Your task to perform on an android device: Me and my wife decided to surprise my son Andreas Wagner by meeting with him, who is living in Berlin, Germany. I want to search for flights from Stuttgart to Berlin on October 23rd to October 28th , so search for the flight from Stuttgart to Berlin, Germany on October 23rd to October 28th in the Expedia app.
Image 0: 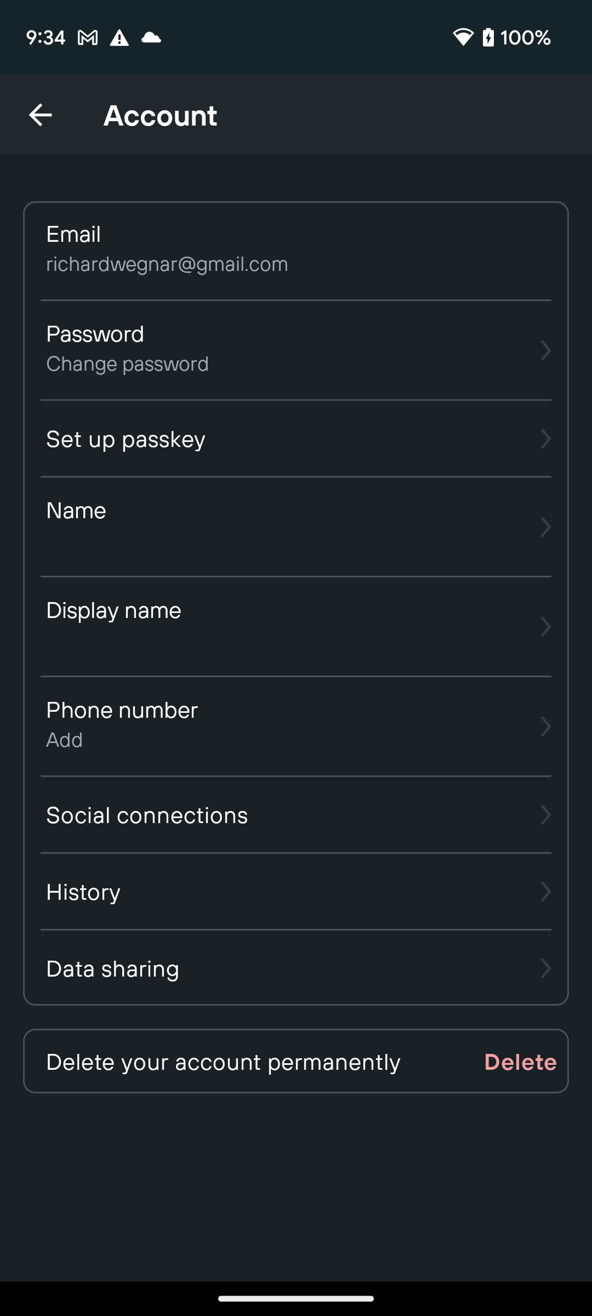
Open the Expedia app
Step 0: open app "Expedia"
Image 1: 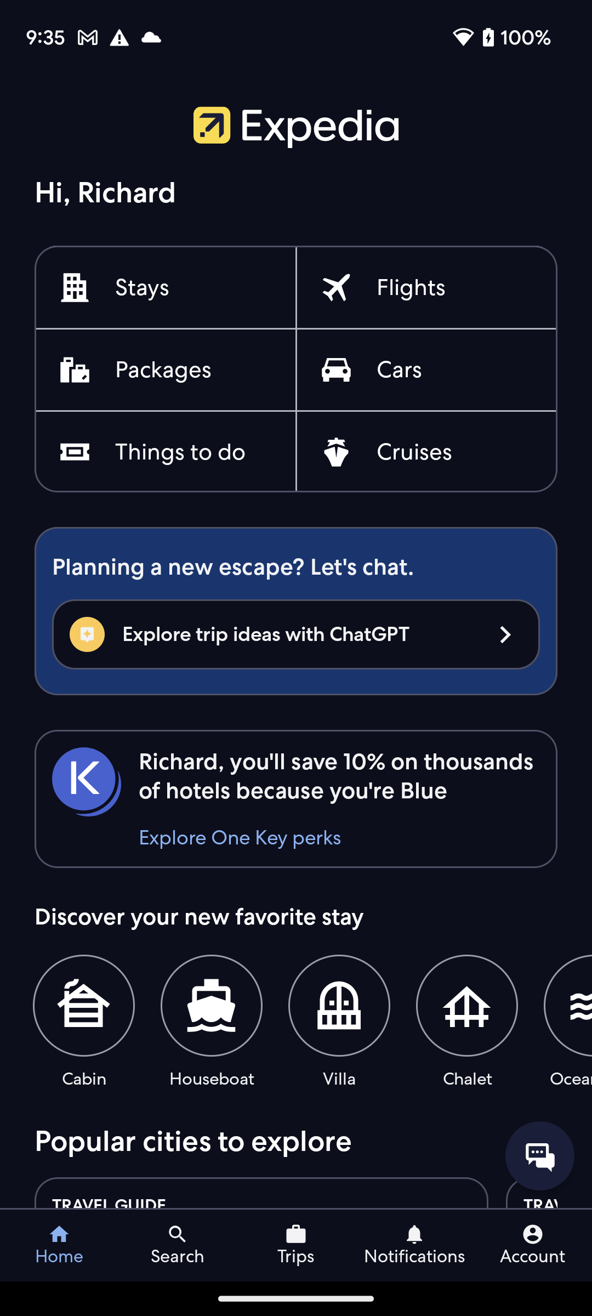
Click on the Flights option to search for the flights
Step 1: click (411, 288)
Image 2: 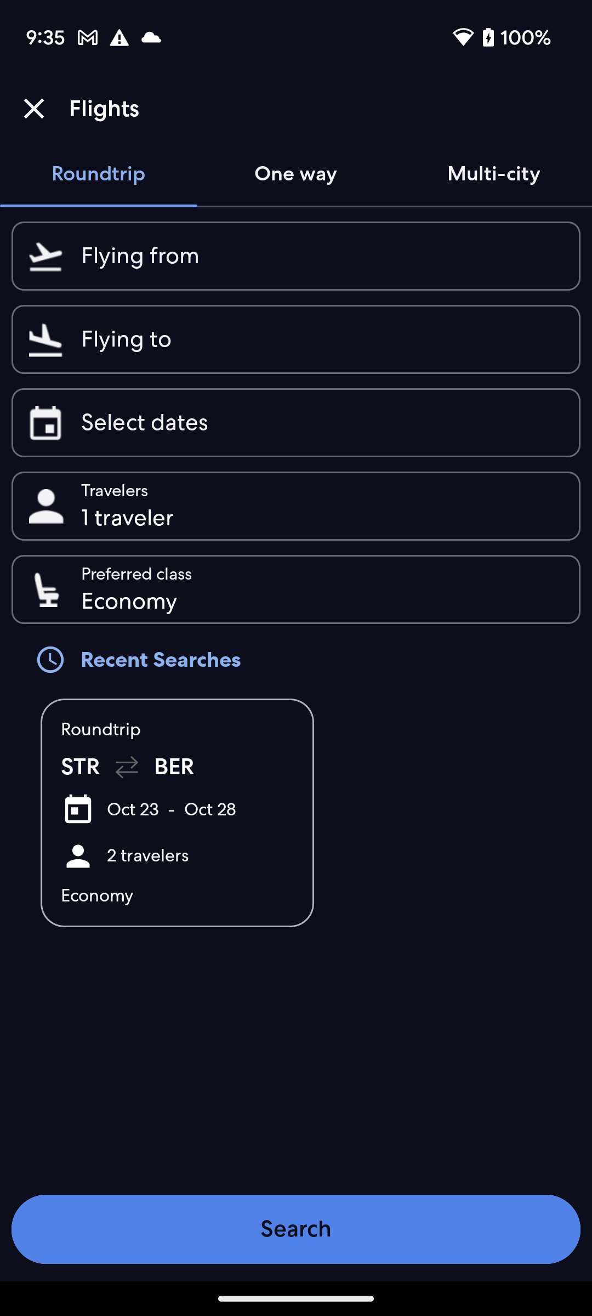
Click on the Flying from option to enter the flying from place
Step 2: click (322, 256)
Image 3: 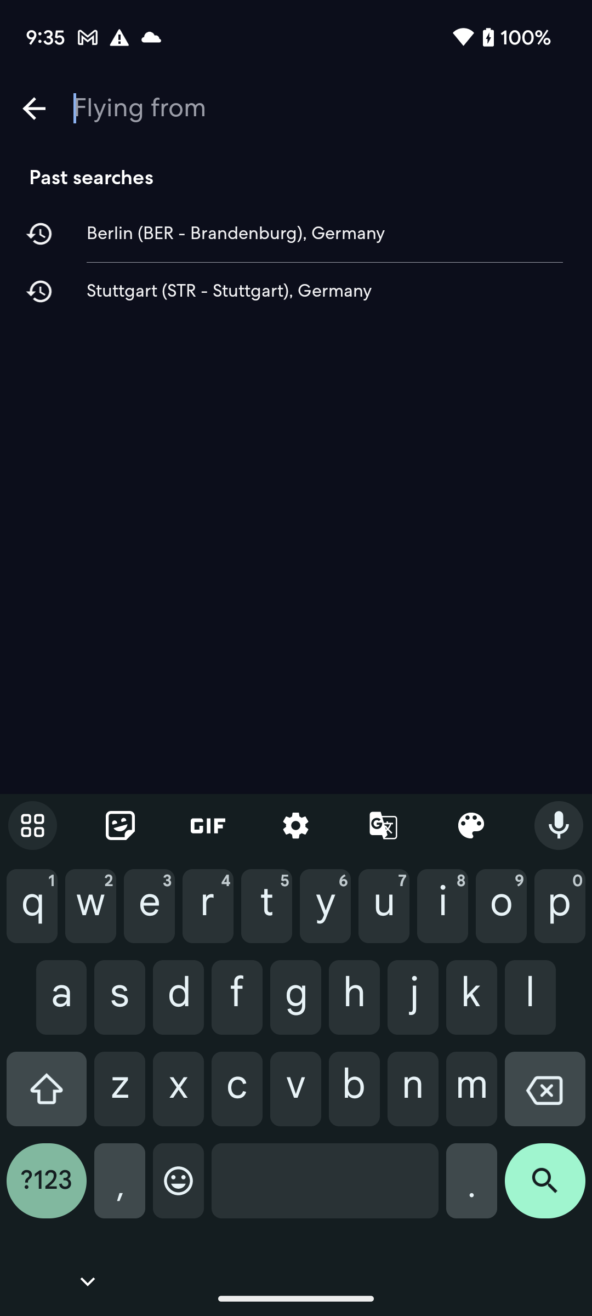
Type Stuttgart in the flying from section
Step 3: type "Stuttgart"
Image 4: 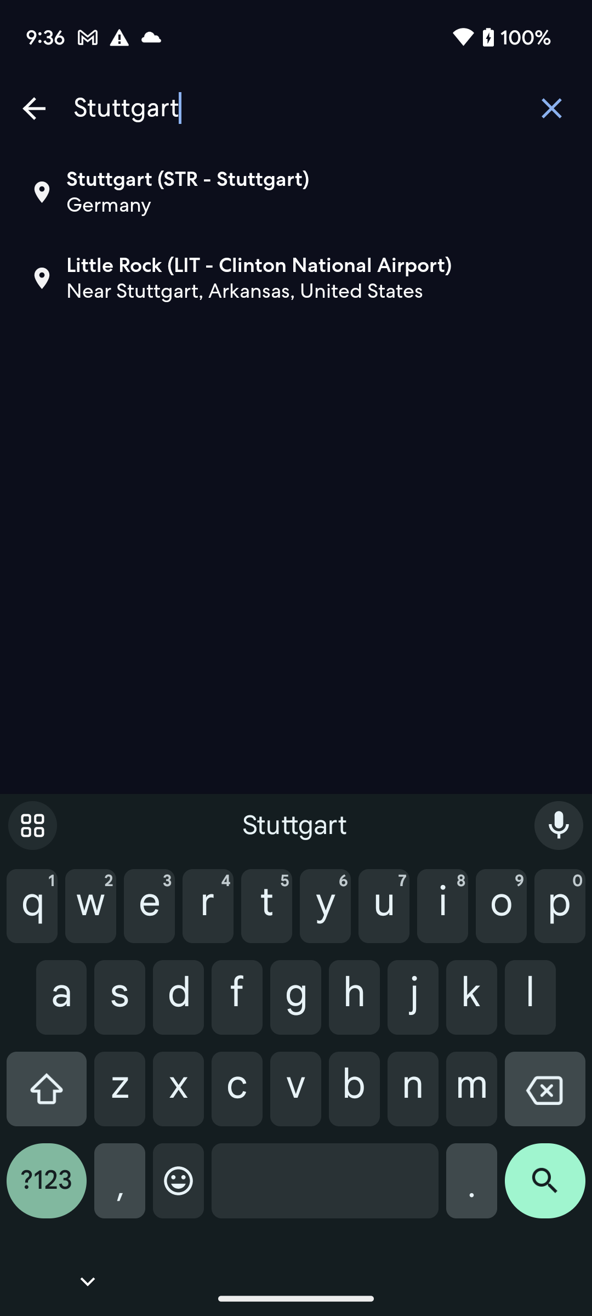
Click on the first suggested location
Step 4: click (296, 175)
Image 5: 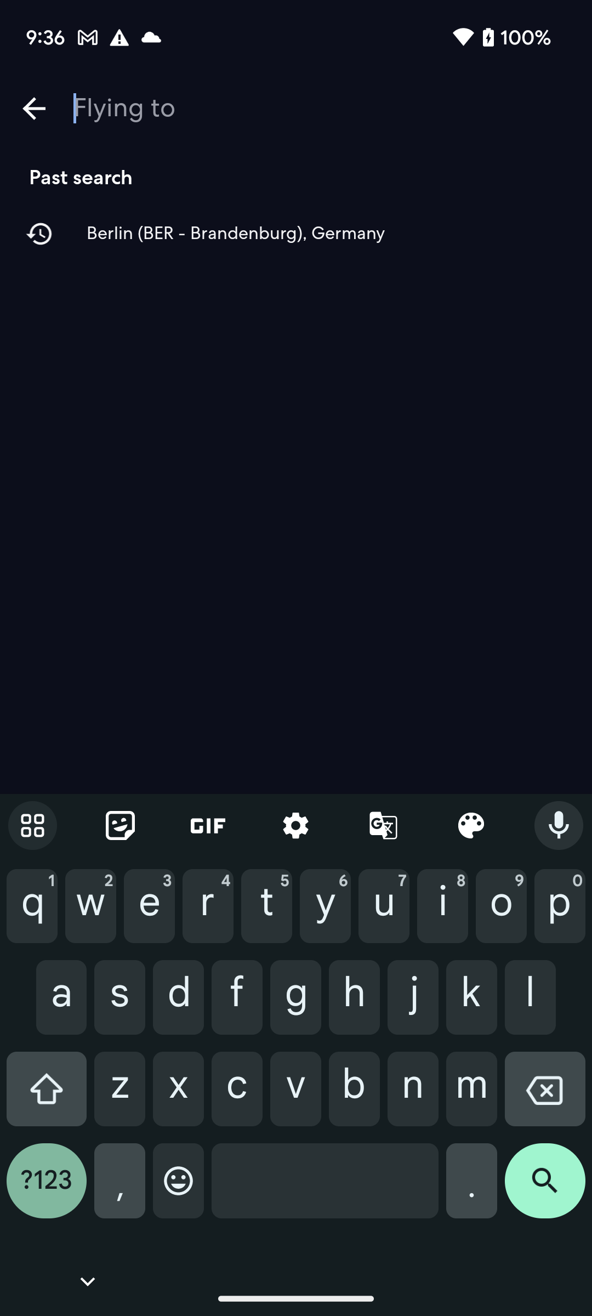
Type Berlin in the flying to section
Step 5: type "Berlin"
Image 6: 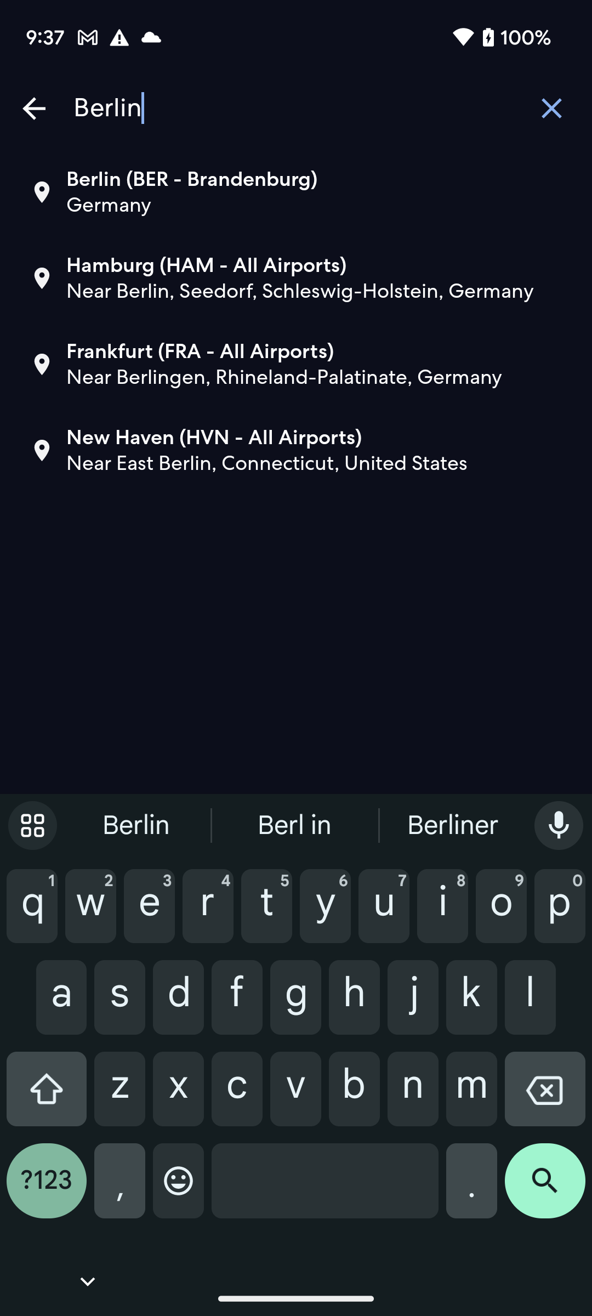
Click on the first suggested location to select the destination city
Step 6: click (296, 175)
Image 7: 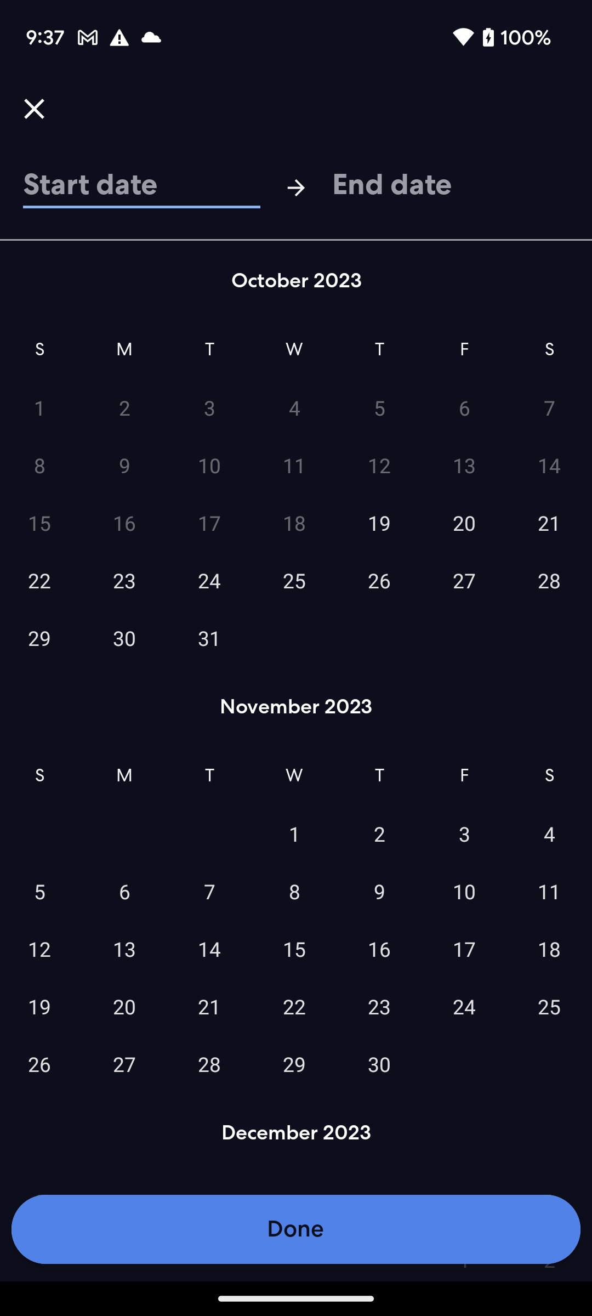
Click on the 23 to select the departure date
Step 7: click (124, 580)
Image 8: 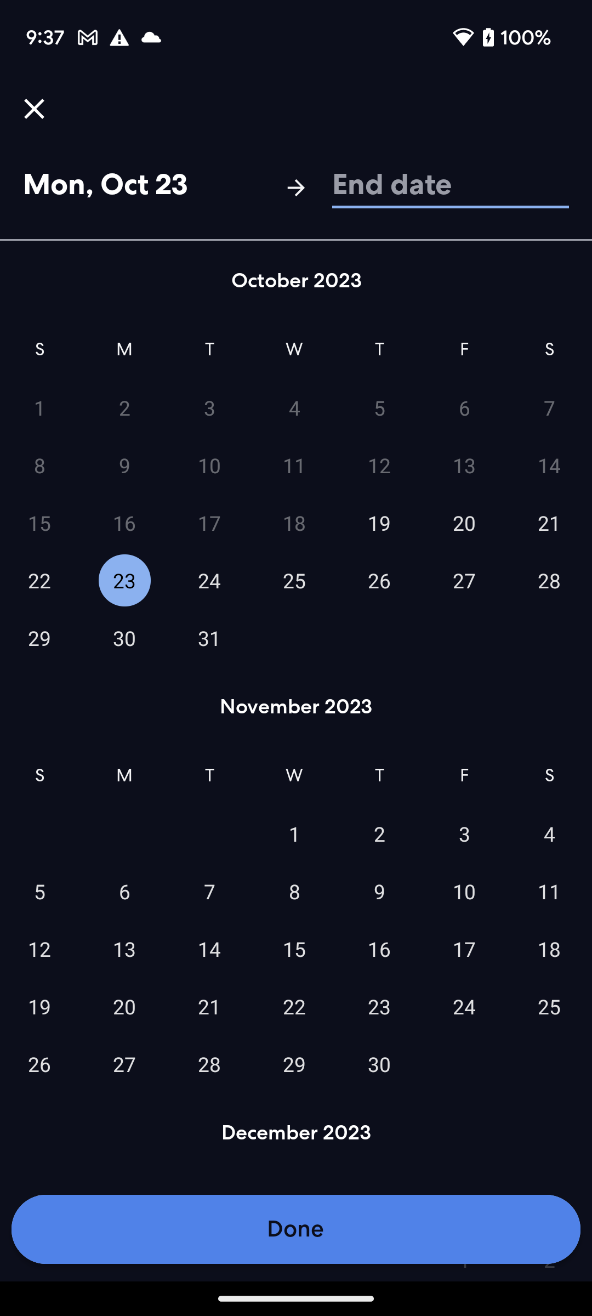
Click on the 28 to select the arrival date
Step 8: click (549, 580)
Image 9: 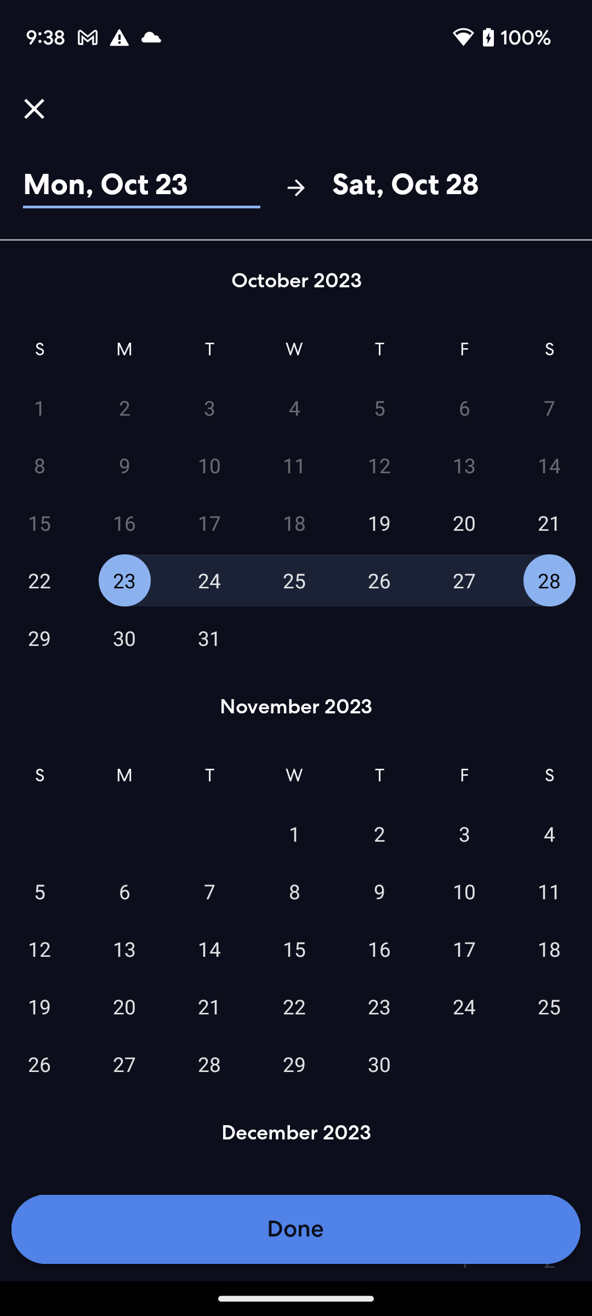
Click on the Done button at the bottom of the screen to search for the flights
Step 9: click (294, 1202)
Image 10: 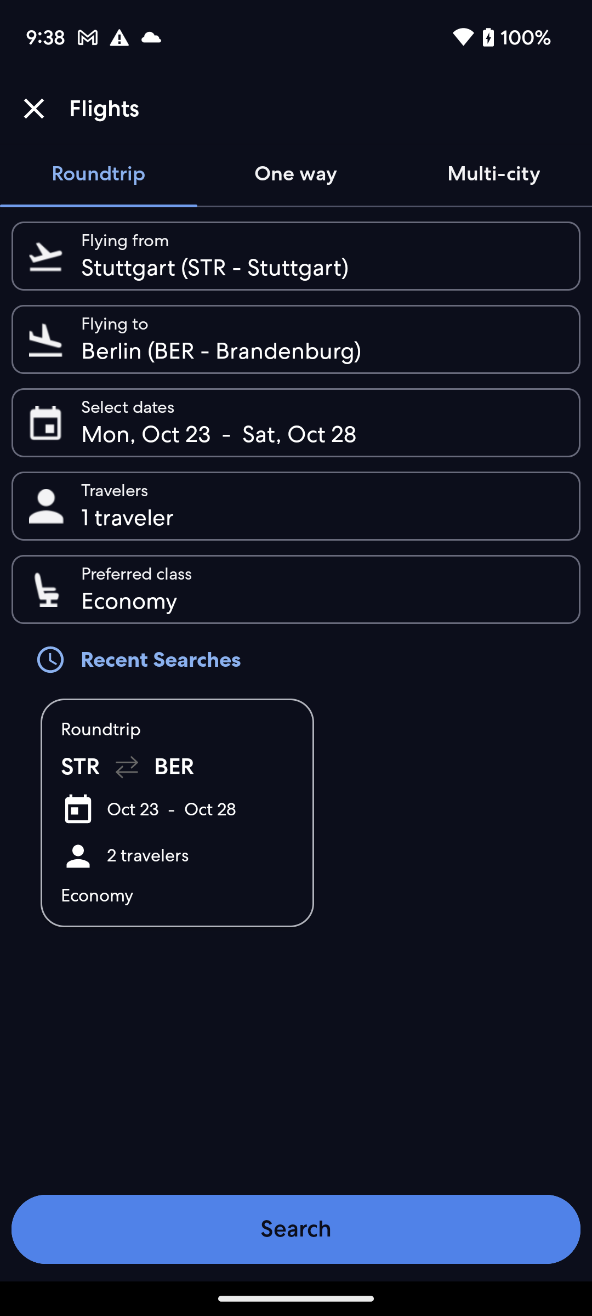
Click on the travelers option to select the travelrs
Step 10: click (322, 506)
Image 11: 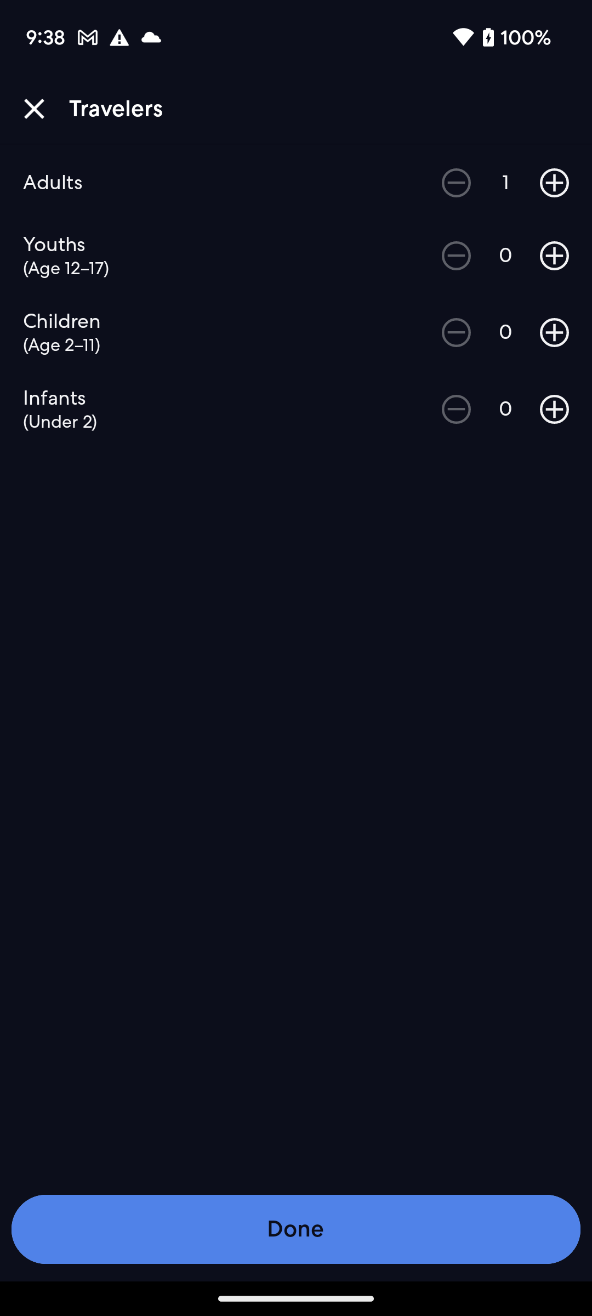
Click on the plus icon of the Adults to view the seats for two adults.
Step 11: click (554, 183)
Image 12: 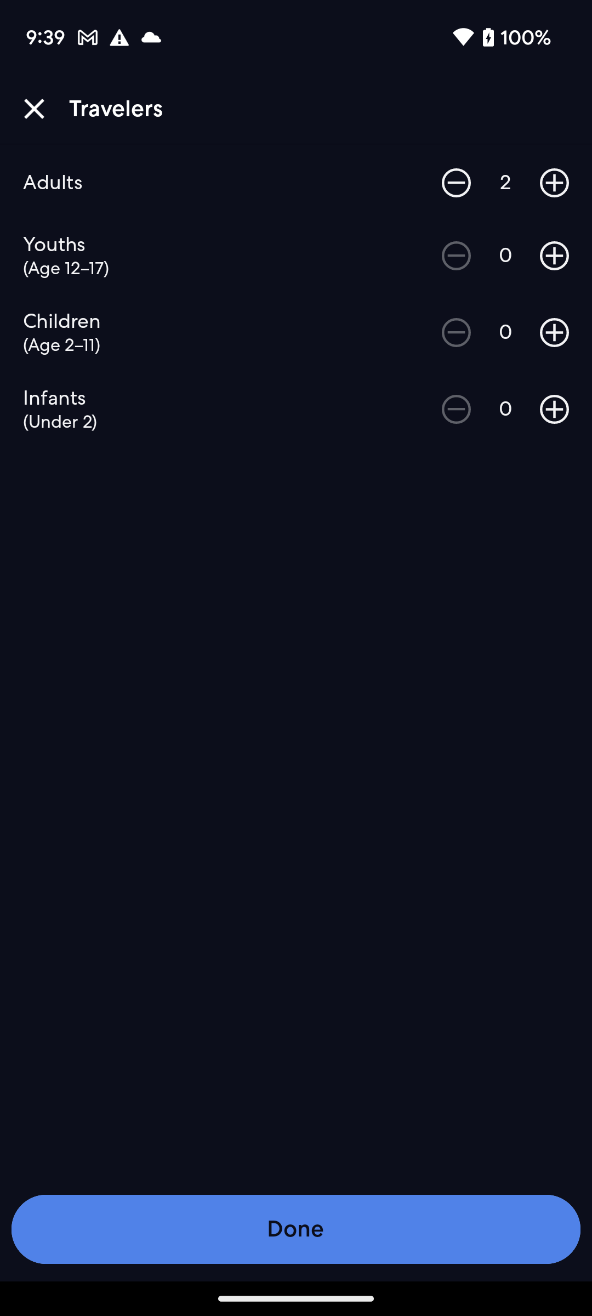
Click on the Done button at the bottom of the screen
Step 12: click (295, 1229)
Image 13: 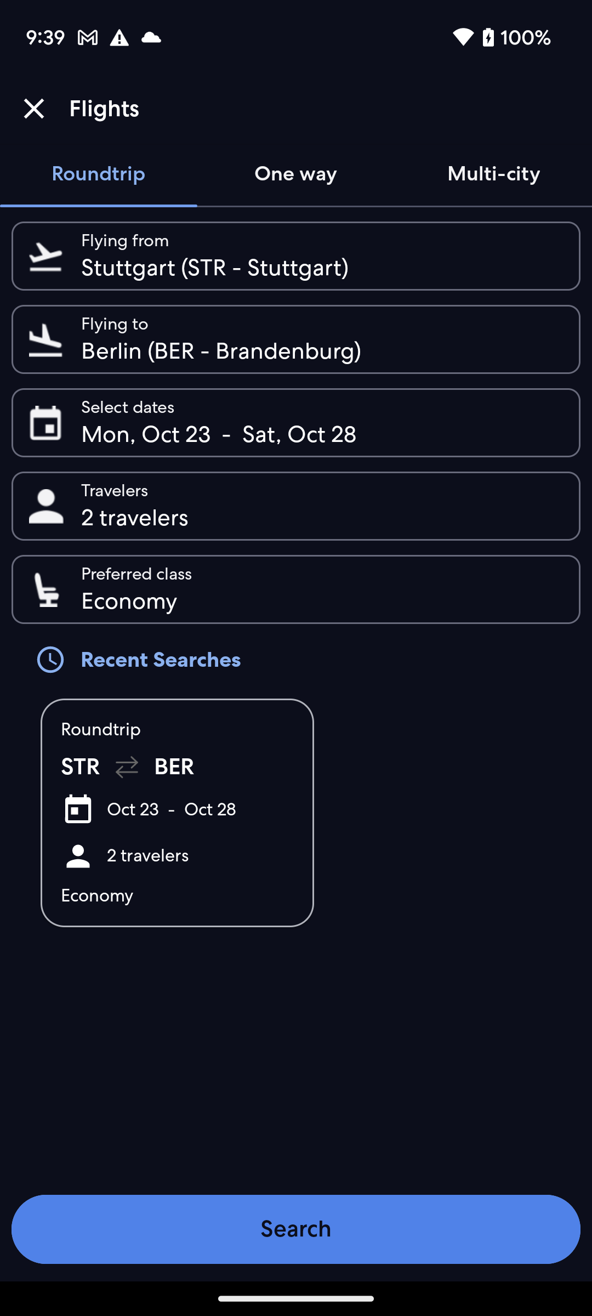
Click on the Search button at the bottom of the screen to search for the flights
Step 13: click (296, 1229)